Your task to perform on an android device: open Microsoft to do app and sync the devices
Image 0: 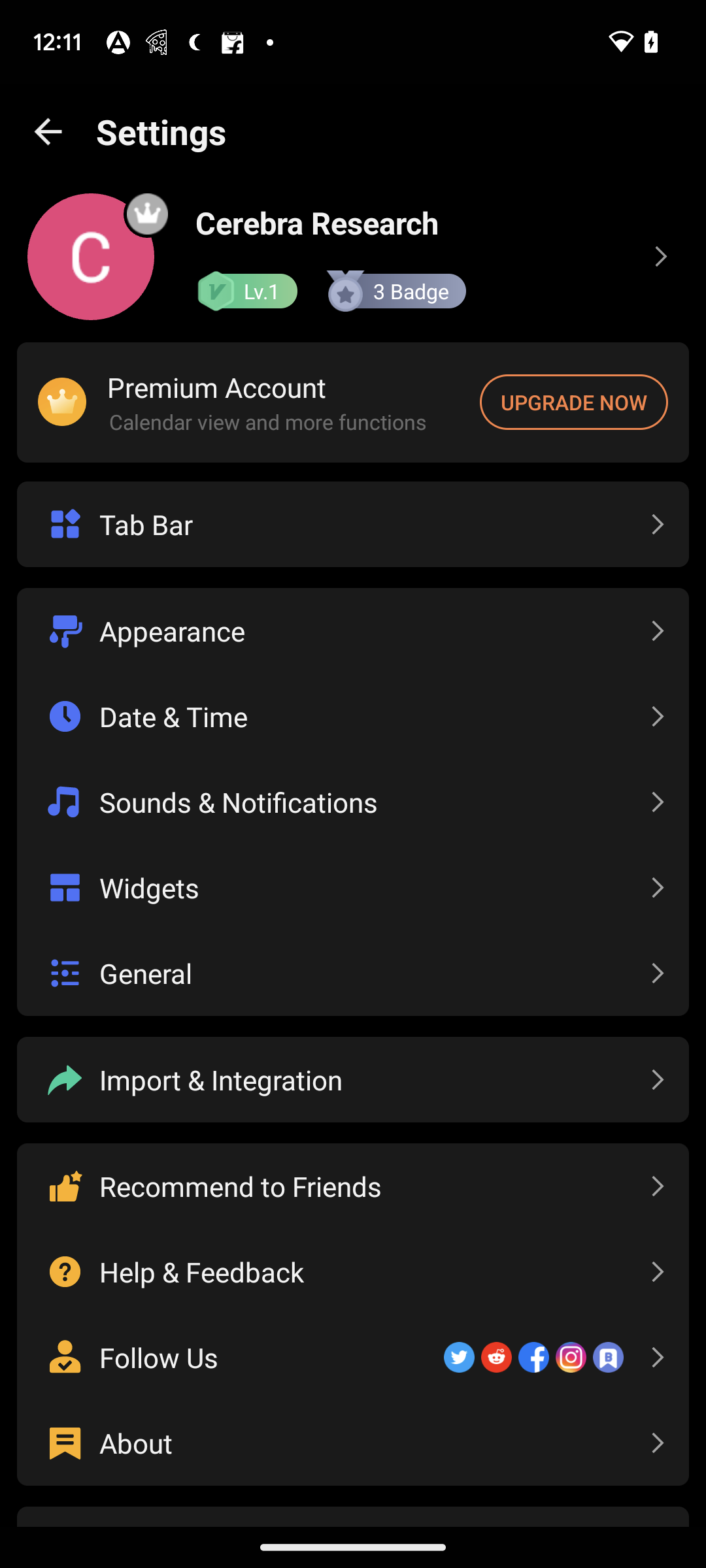
Open Microsoft To Do app
Step 0: open app "To Do"
Image 1: 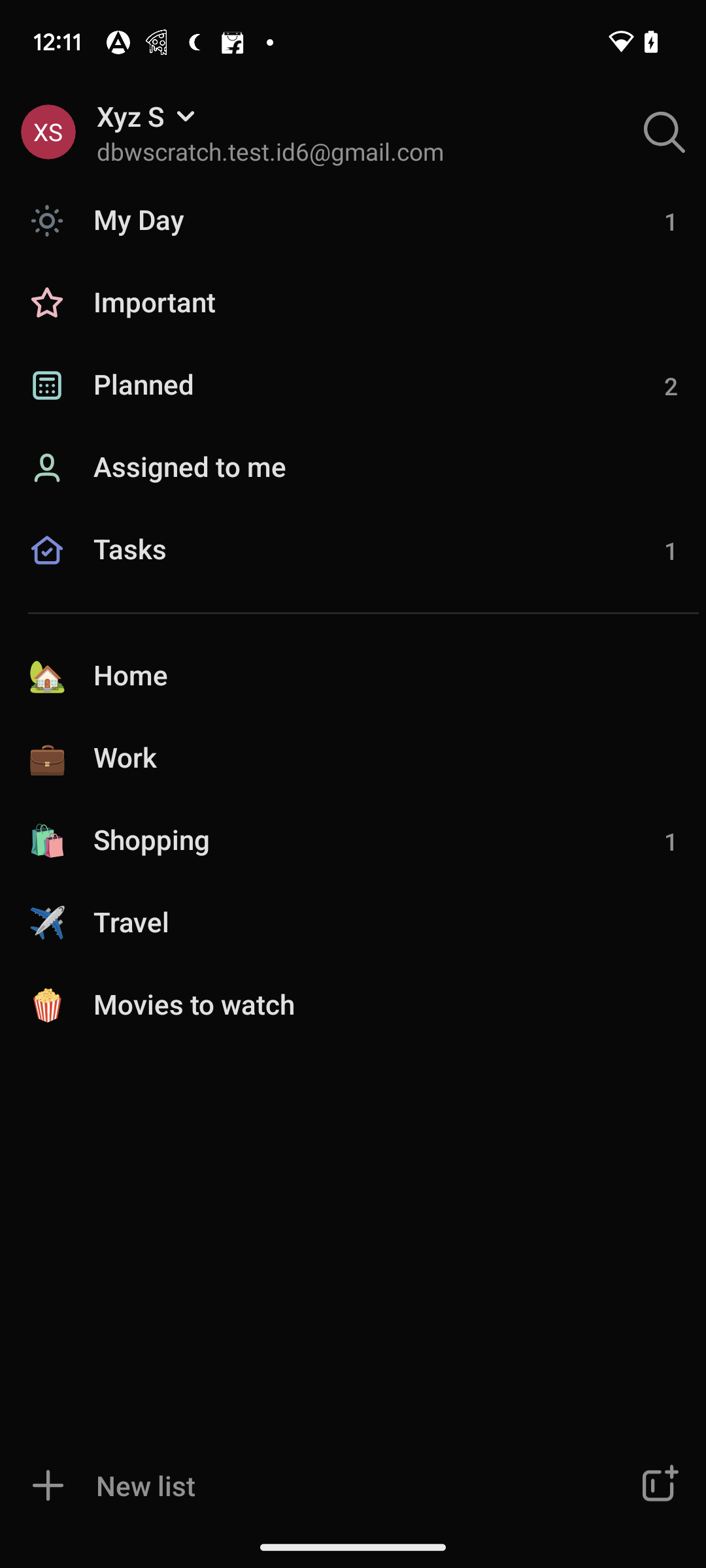
click on the Xyz S drawer icon
Step 1: click (131, 116)
Image 2: 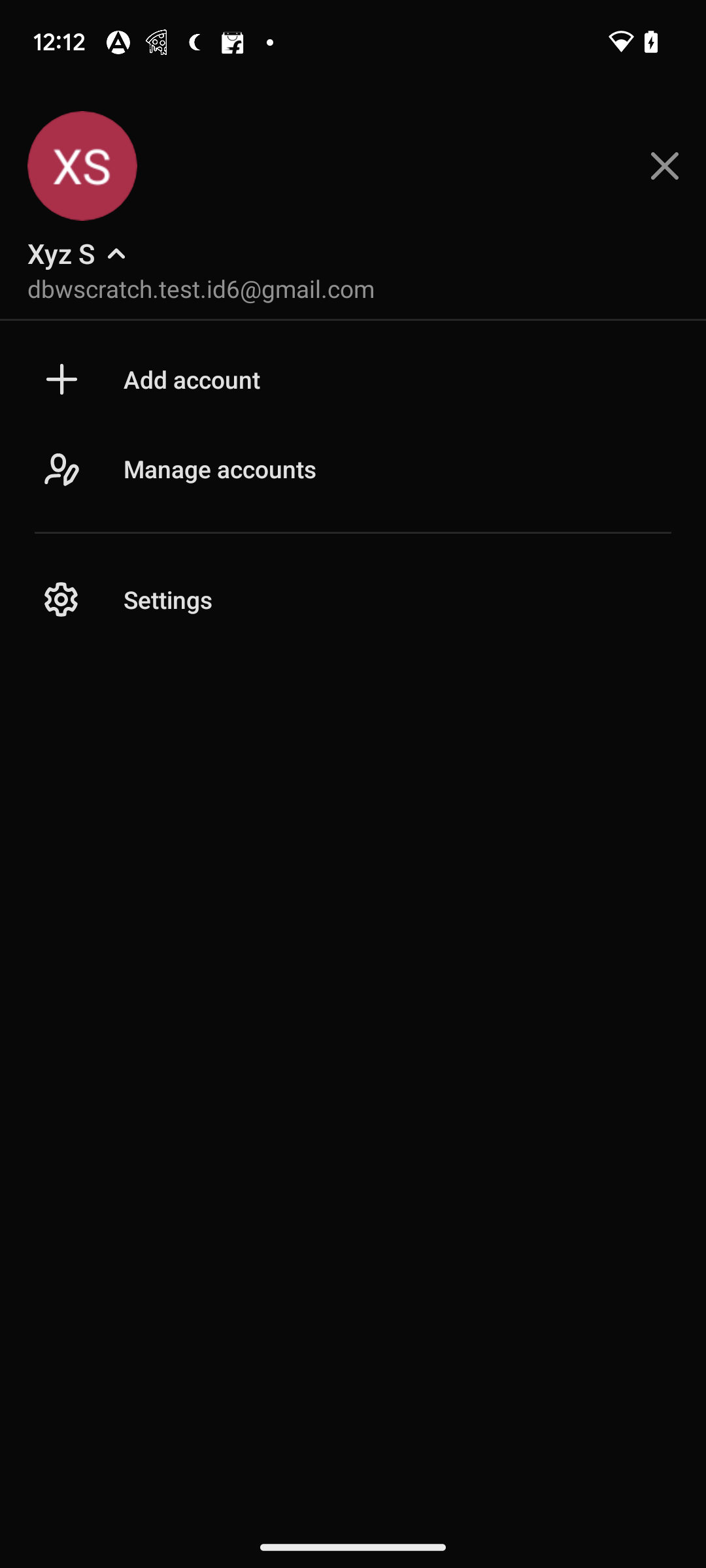
go to the setting icon
Step 2: click (353, 598)
Image 3: 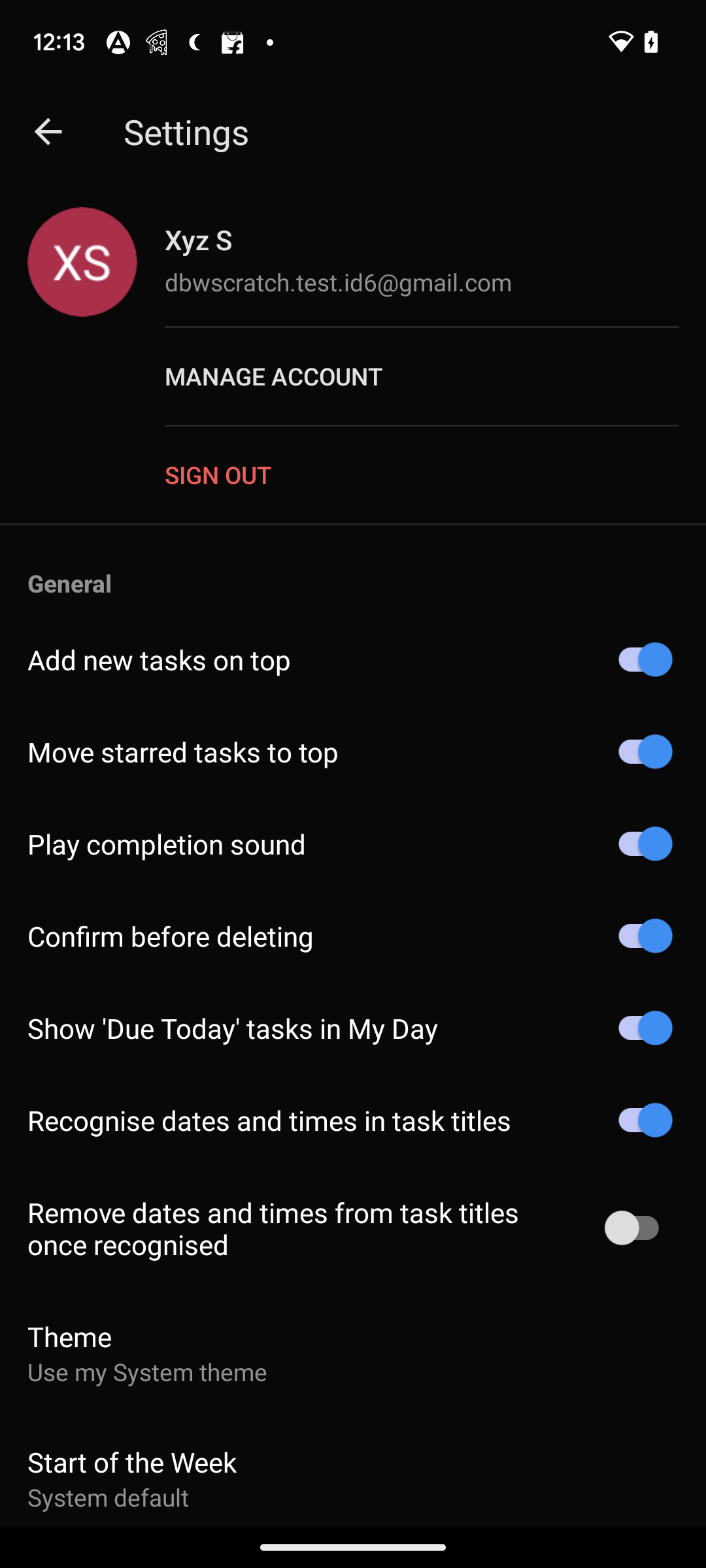
swipe up to view the sync option 
Step 3: scroll down
Image 4: 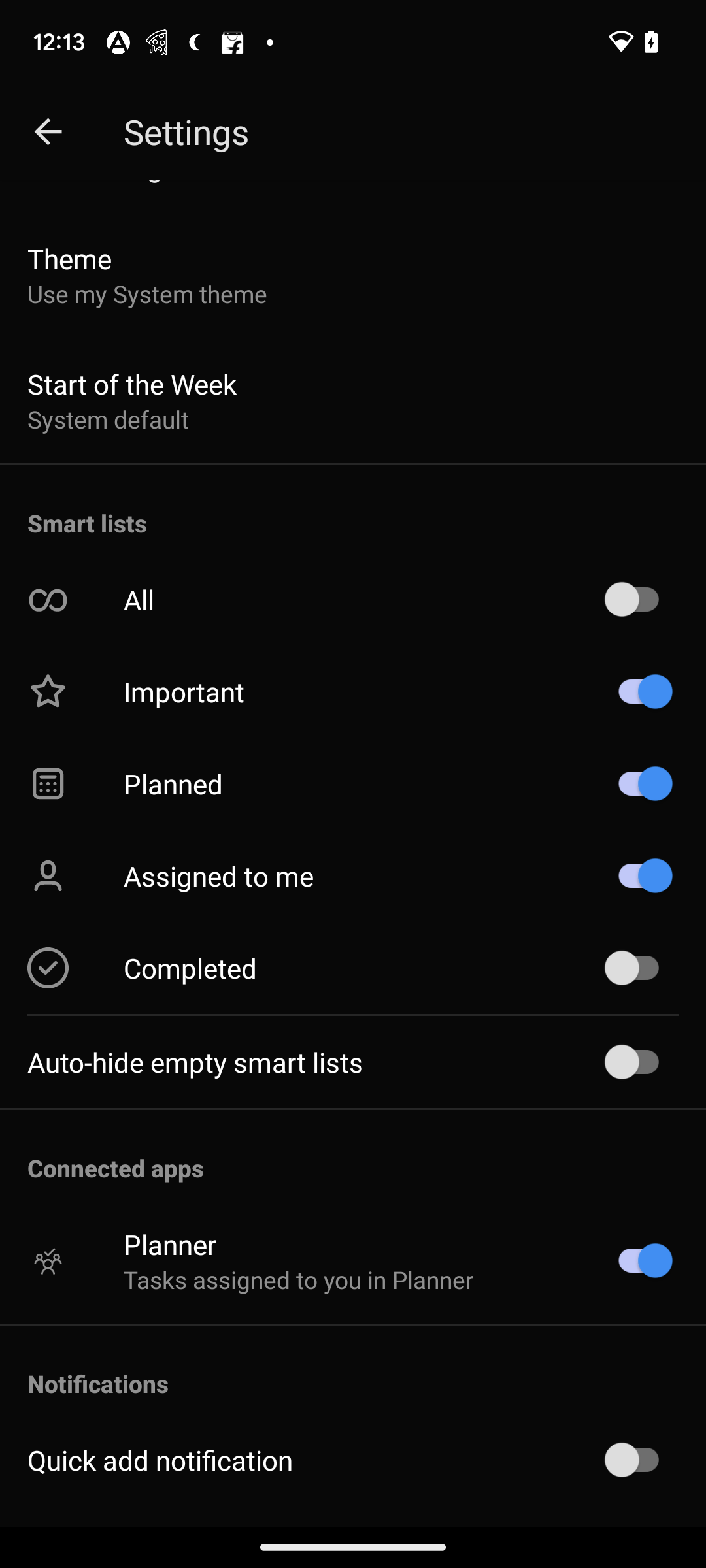
swipe up to view the sync option 
Step 4: scroll down
Image 5: 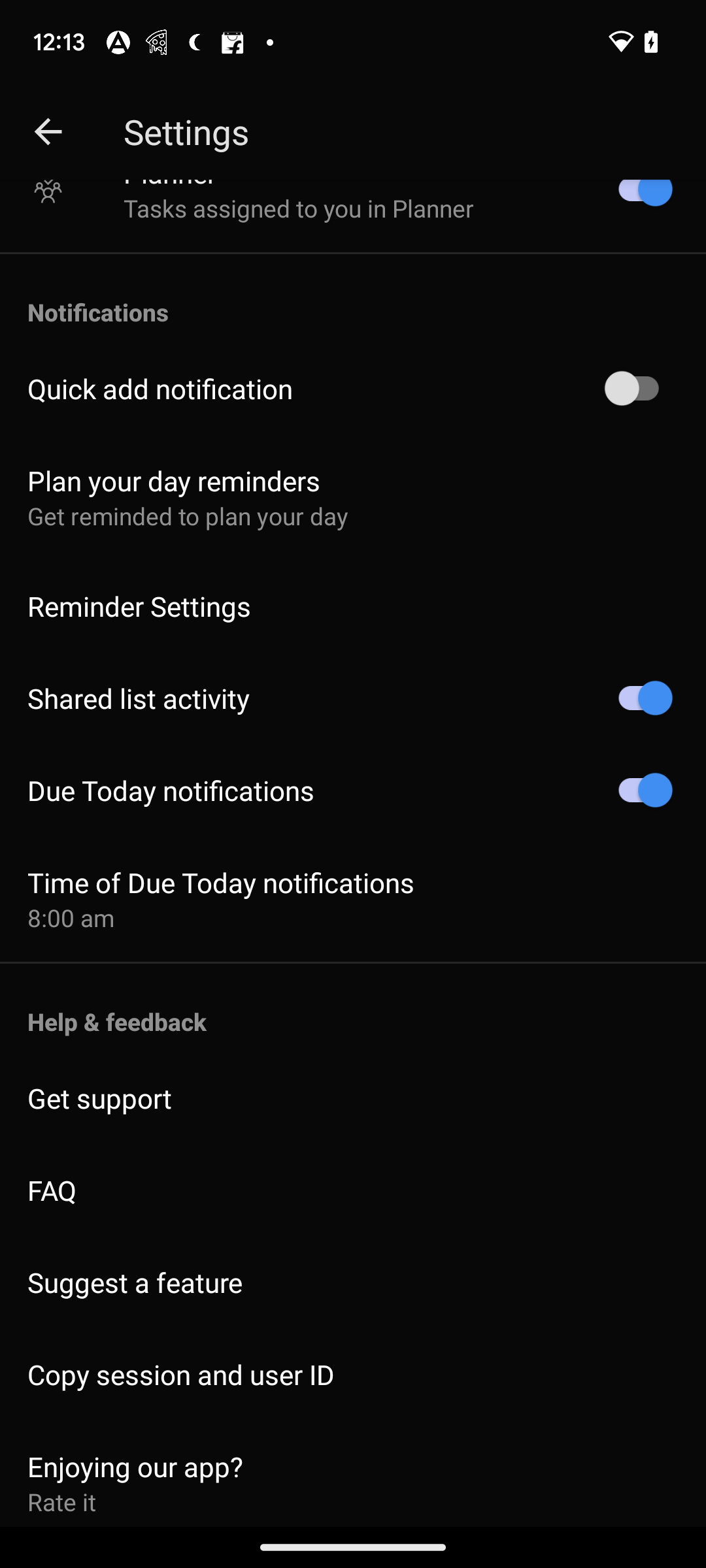
swipe up to view the sync option 
Step 5: scroll down
Image 6: 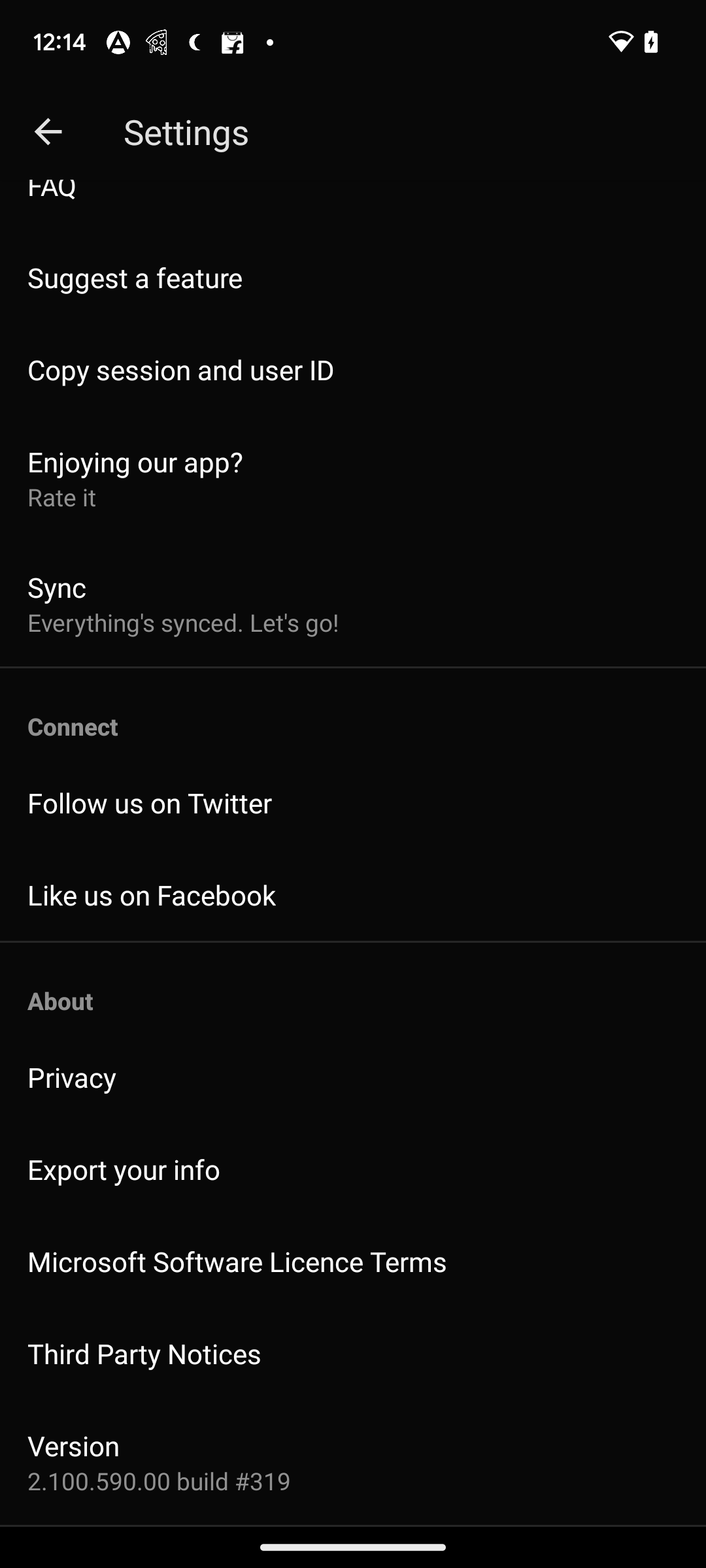
go to the sync option
Step 6: click (353, 603)